Your task to perform on an android device: I want to save the current audio with the title Morning Bonanza.
Image 0: 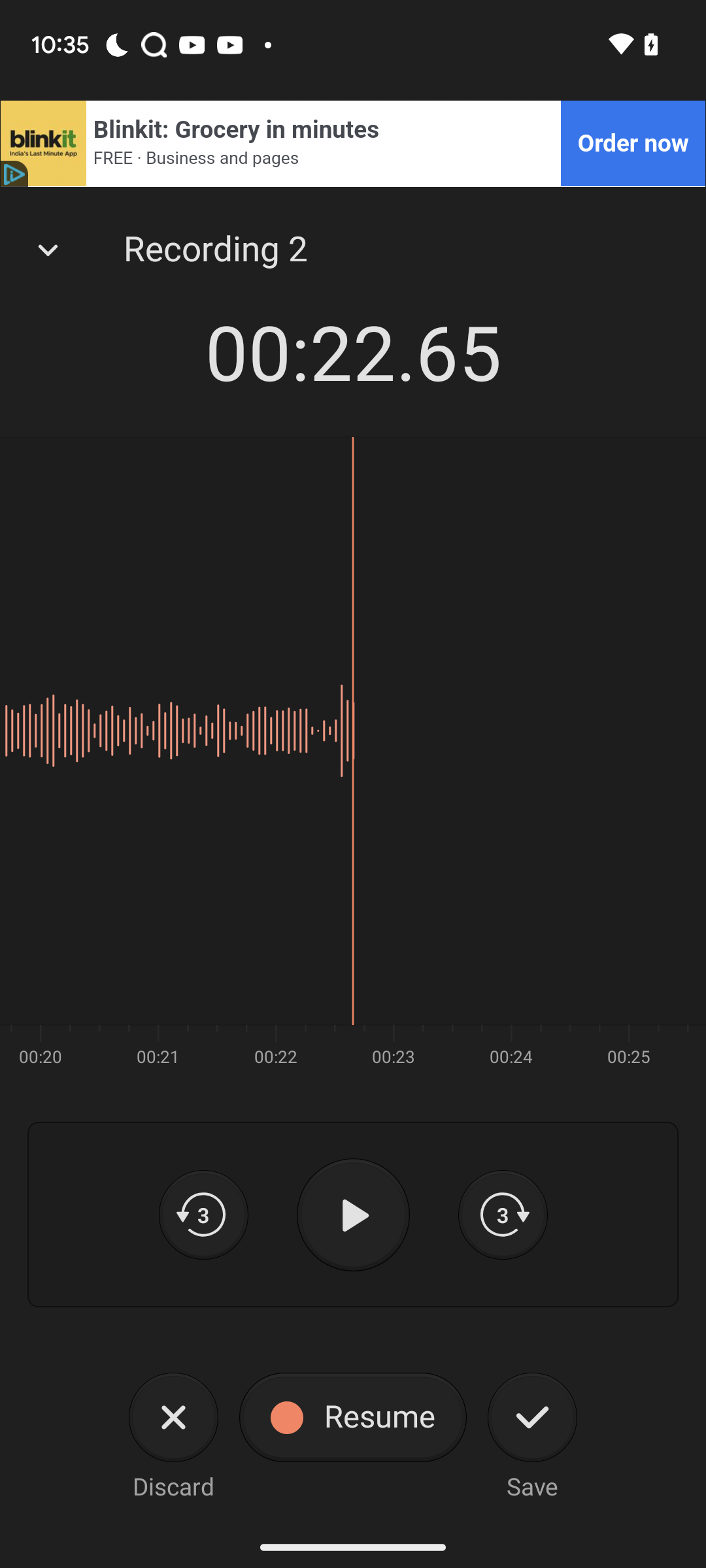
Click on the save button at the bottom of the screen
Step 0: click (532, 1417)
Image 1: 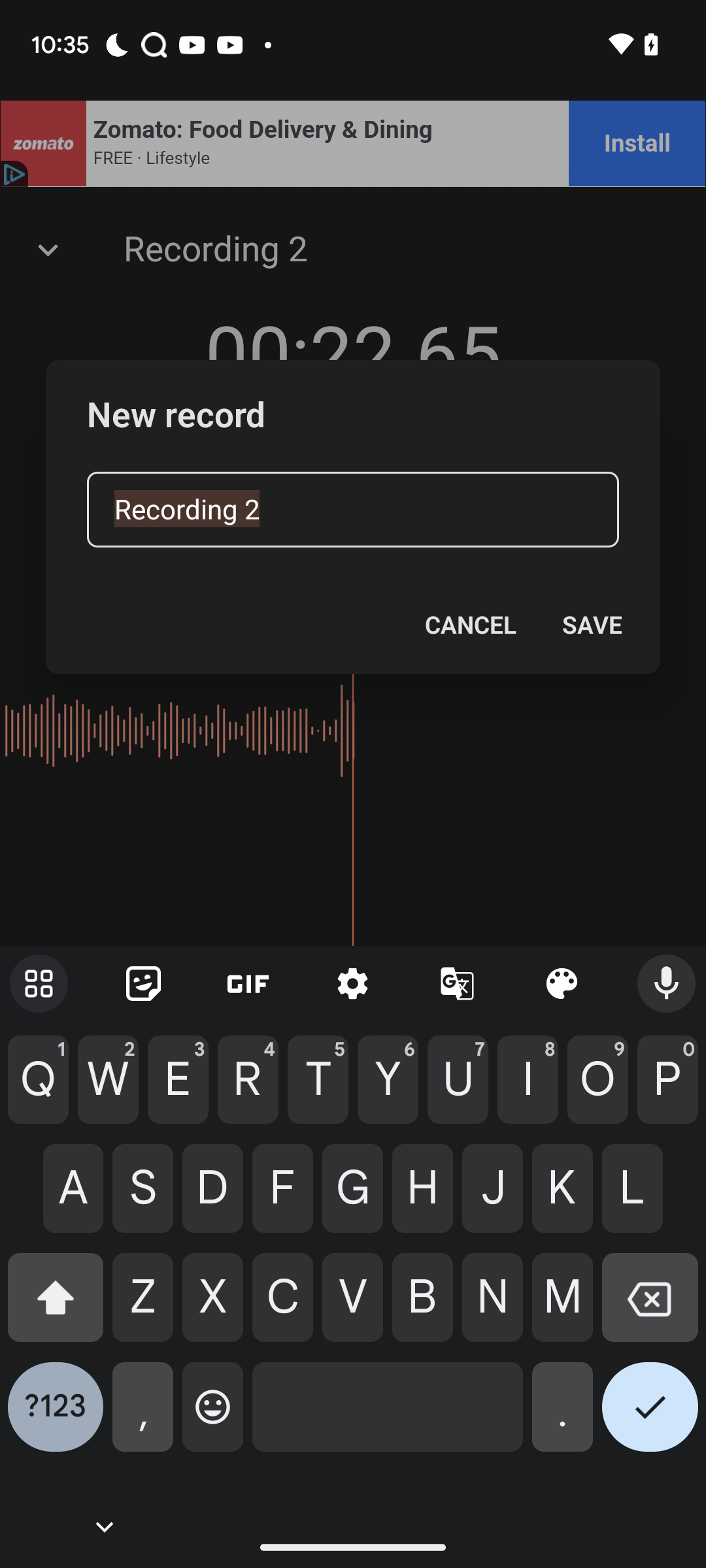
Click on the cross button in the keypad
Step 1: click (650, 1307)
Image 2: 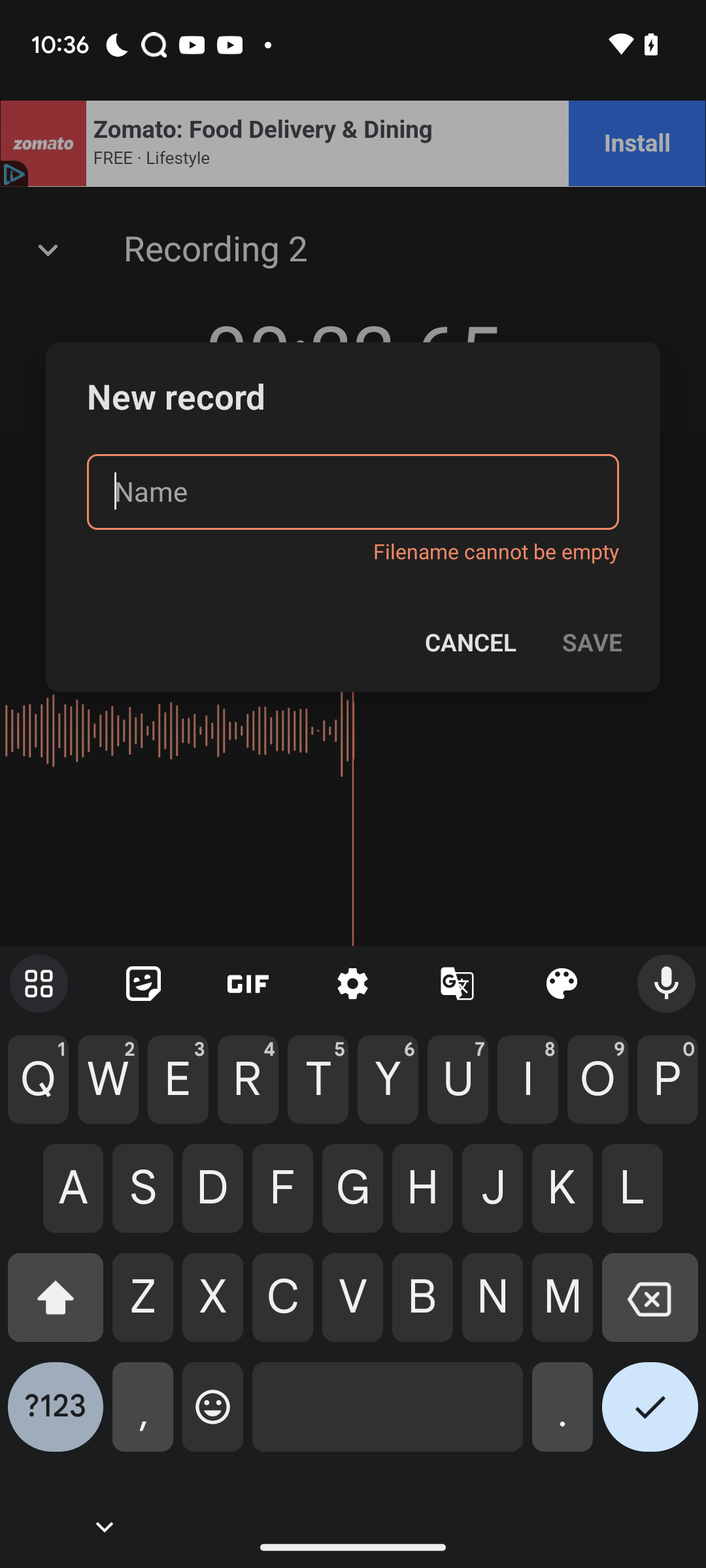
Enter title as Morning Bonanza
Step 2: type "Morning Bonanza"